Your task to perform on an android device: Go to the jotform and open the form.
Image 1: 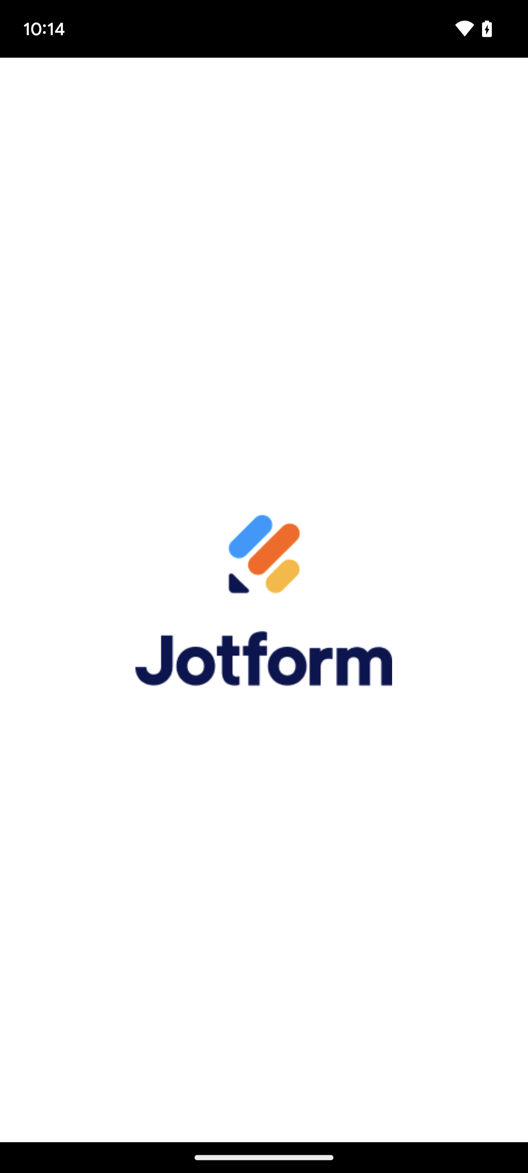
open-jot form
Step 1: wait
Image 2: 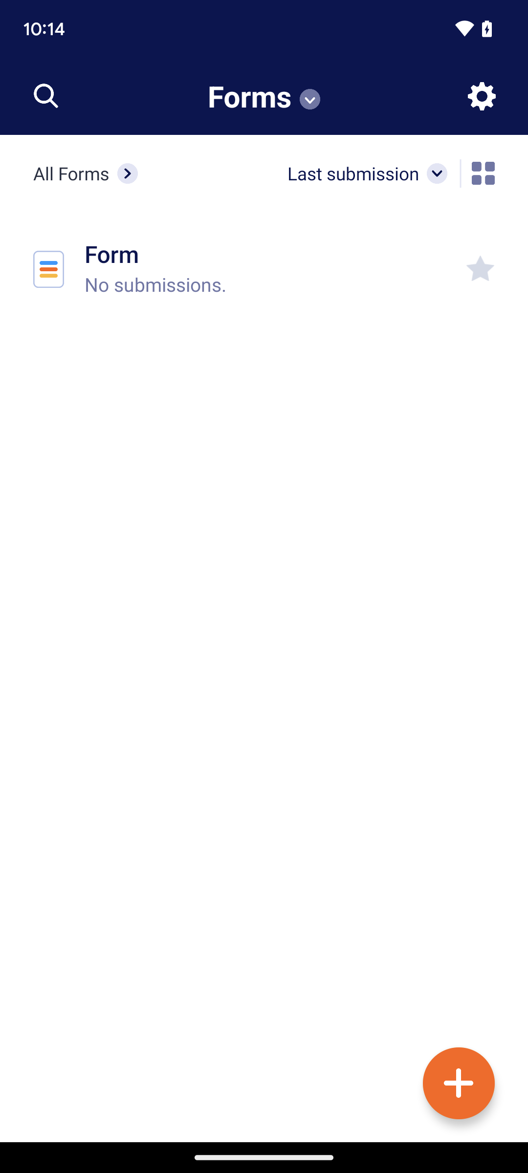
Click on the form present on the upper part of the screen.
Step 2: click (264, 600)
Image 4: 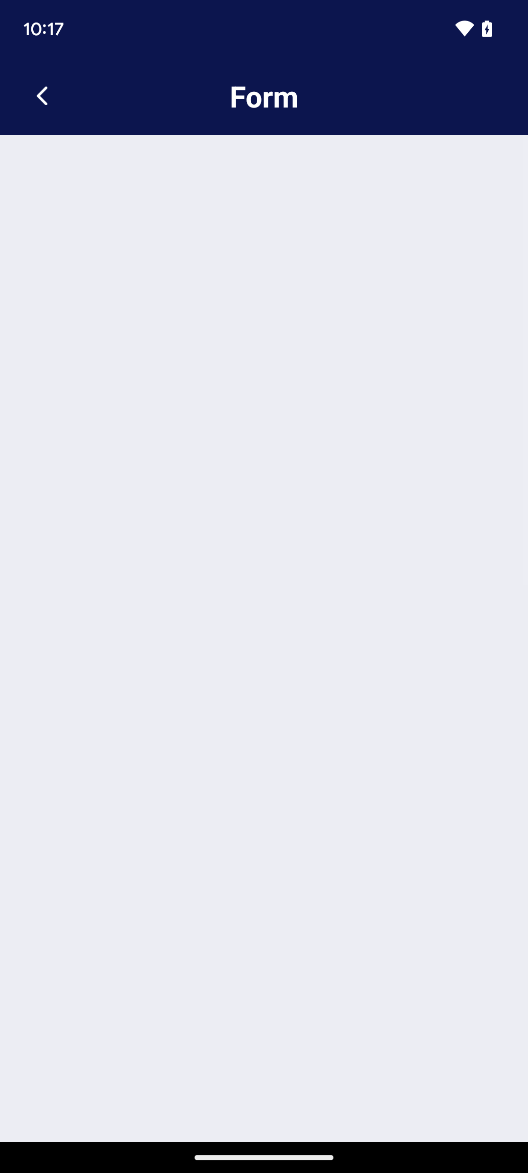
Tap on Fill Out Present on the screen.
Step 4: wait